Your task to perform on an android device: Add the property under € 1,000 in Rotterdam to my favorites on the Redfin app.
Image 0: 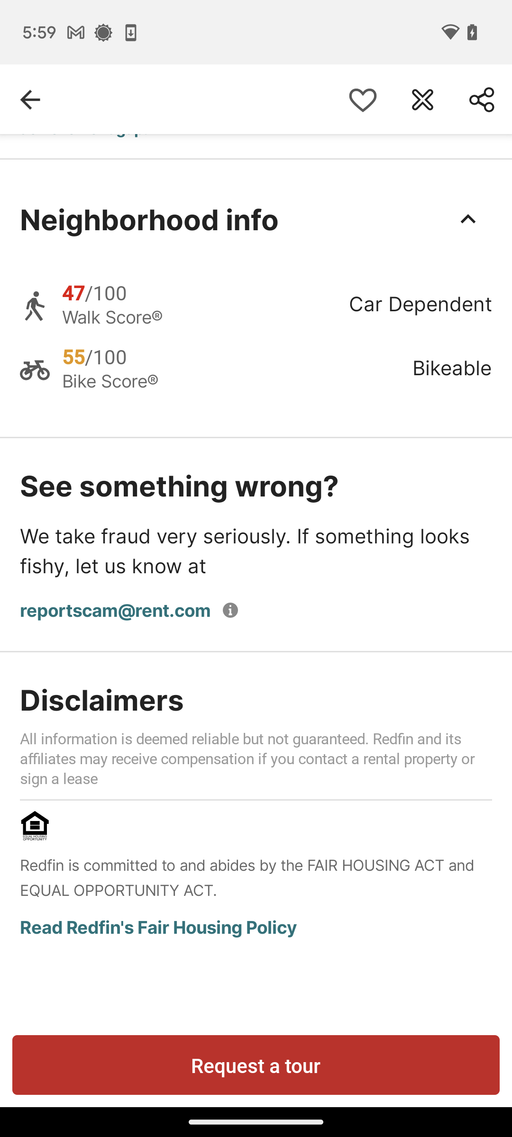
Click on the heart icon at the top of the screen.
Step 0: click (363, 99)